Your task to perform on an android device: Open the existing document Daily routine named in the Docs app.
Image 0: 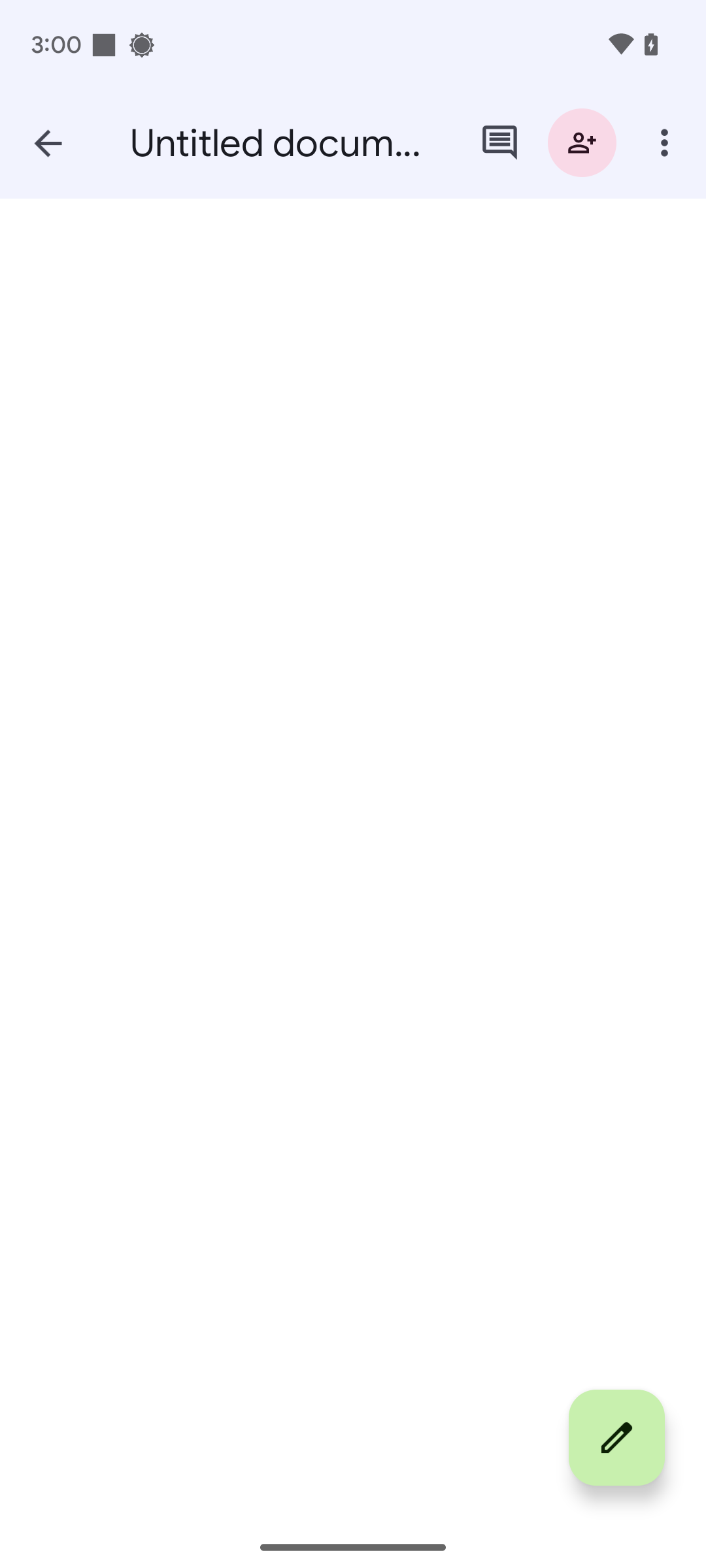
Go back to the home screen of the app.
Step 0: press back button
Image 1: 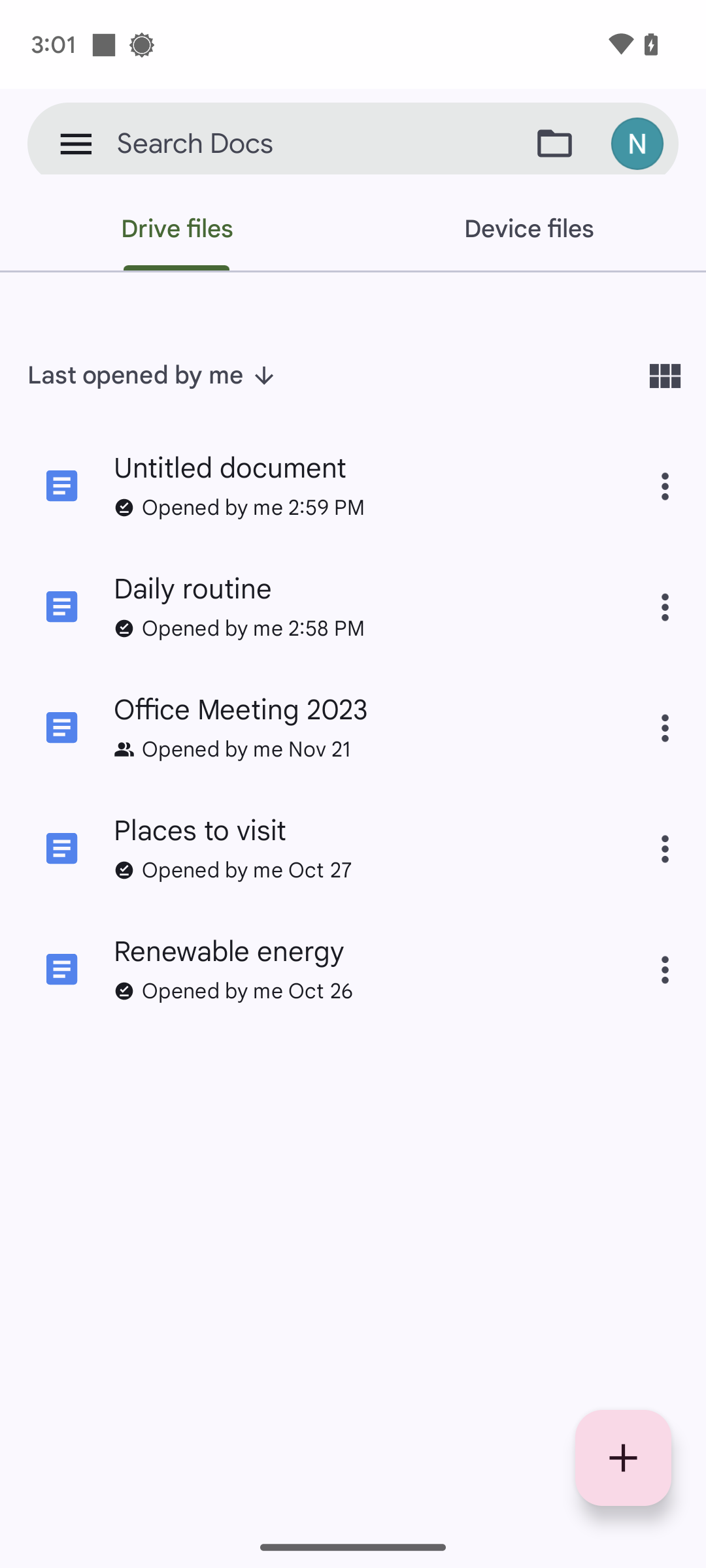
Click on the document name - Daily routine.
Step 1: click (368, 589)